Your task to perform on an android device: On the Maps app View the biking route from Westvest 7 to Delft bus station.
Image 0: 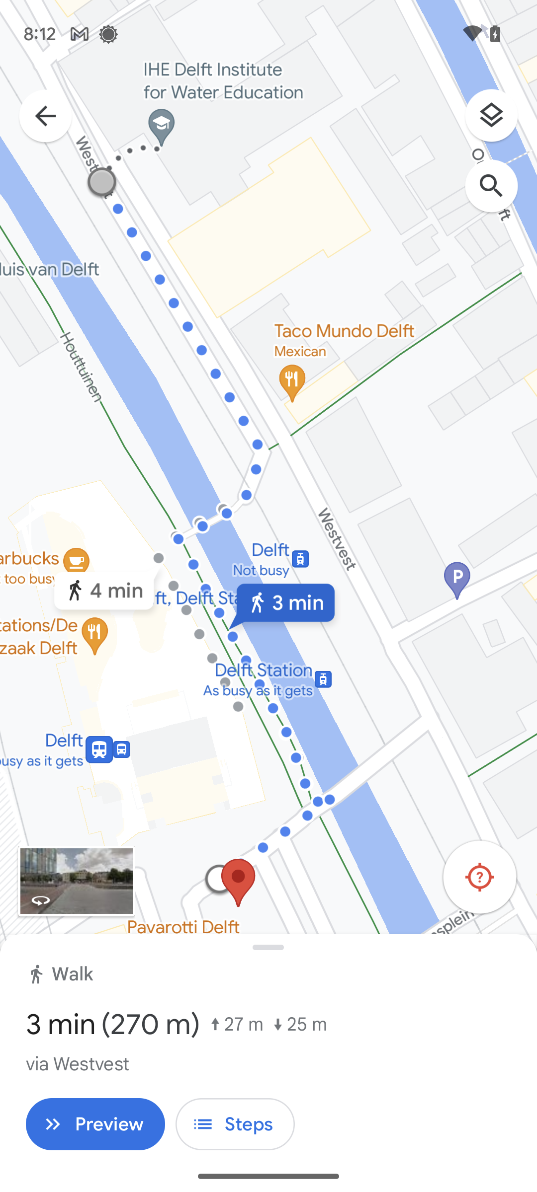
Go back.
Step 0: press back button
Image 1: 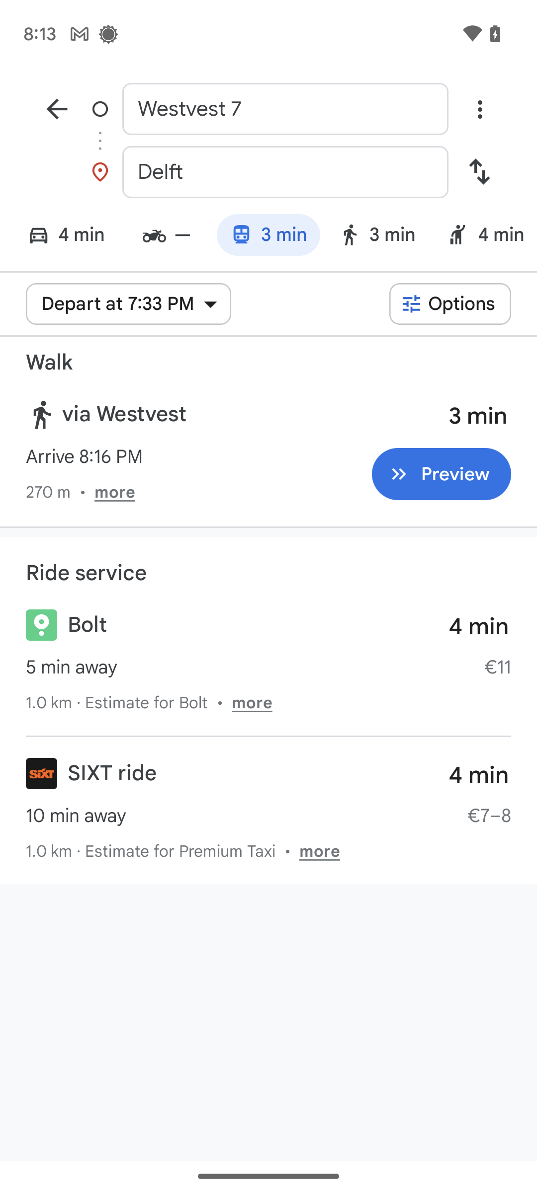
Swipe from right to left on the icons.
Step 1: scroll right
Image 2: 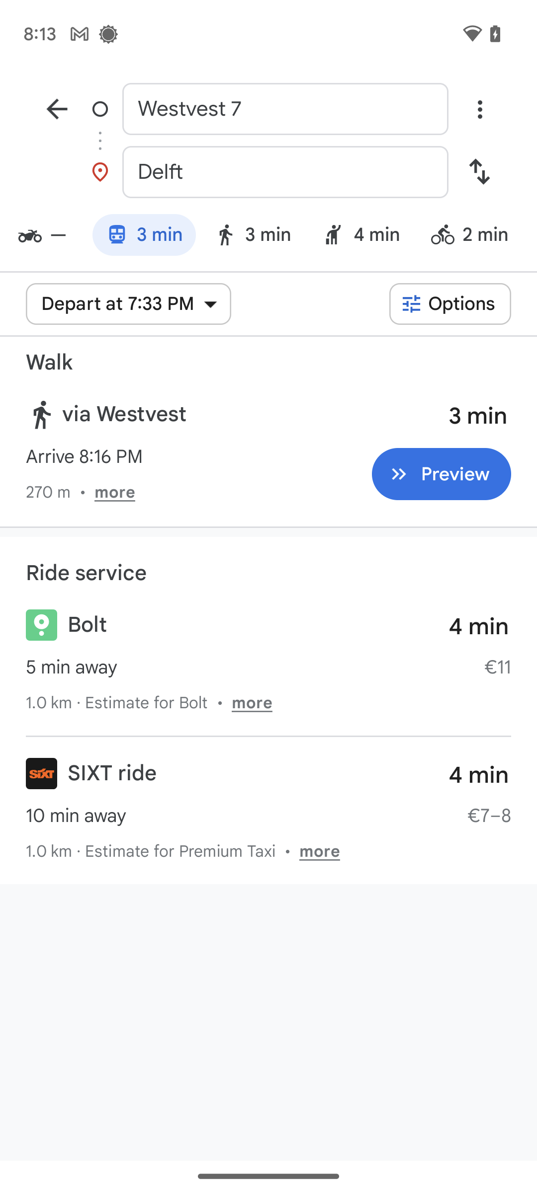
Click on the last icon.
Step 2: click (485, 234)